Your task to perform on an android device: Open Papago app and share the translation with dbwscratch.test.id10@gmail.com.
Image 0: 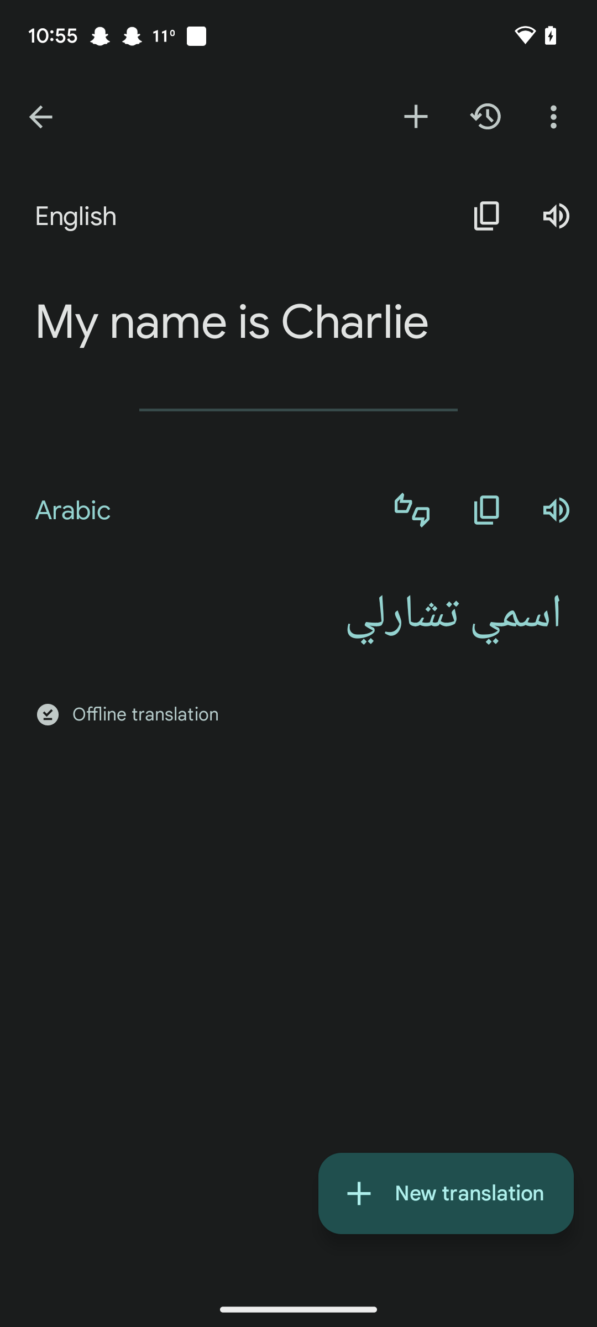
Open Papago app
Step 0: open app "Papago"
Image 1: 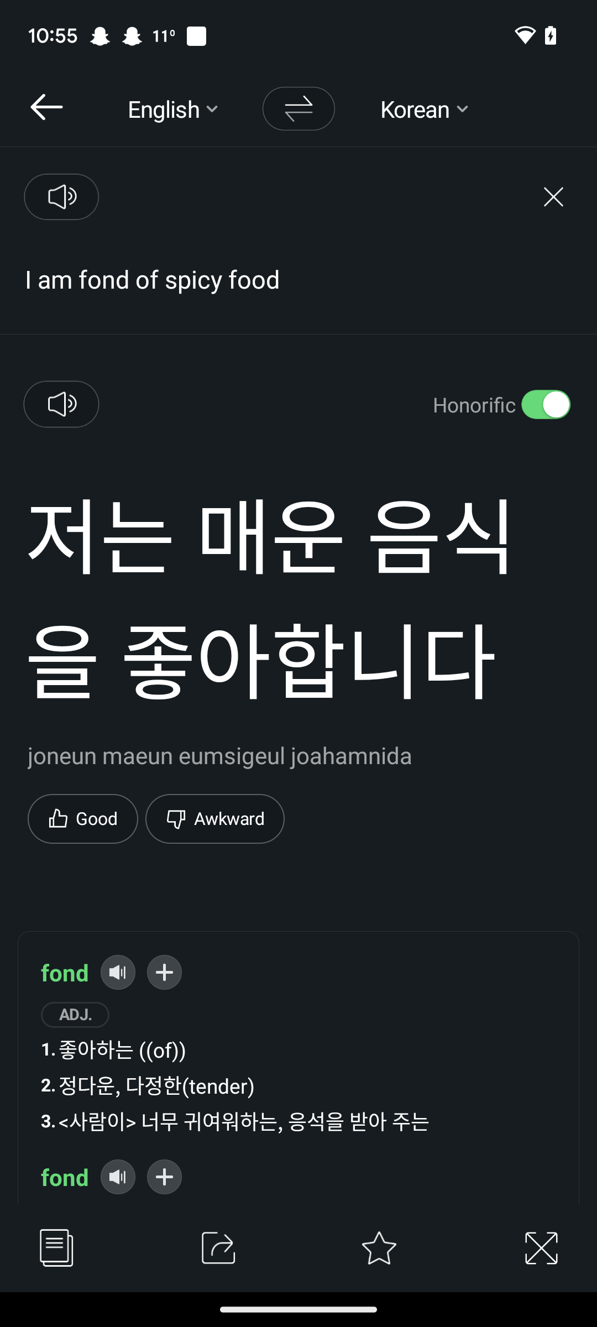
Click on the share icon at the bottom of the screen
Step 1: click (218, 1247)
Image 2: 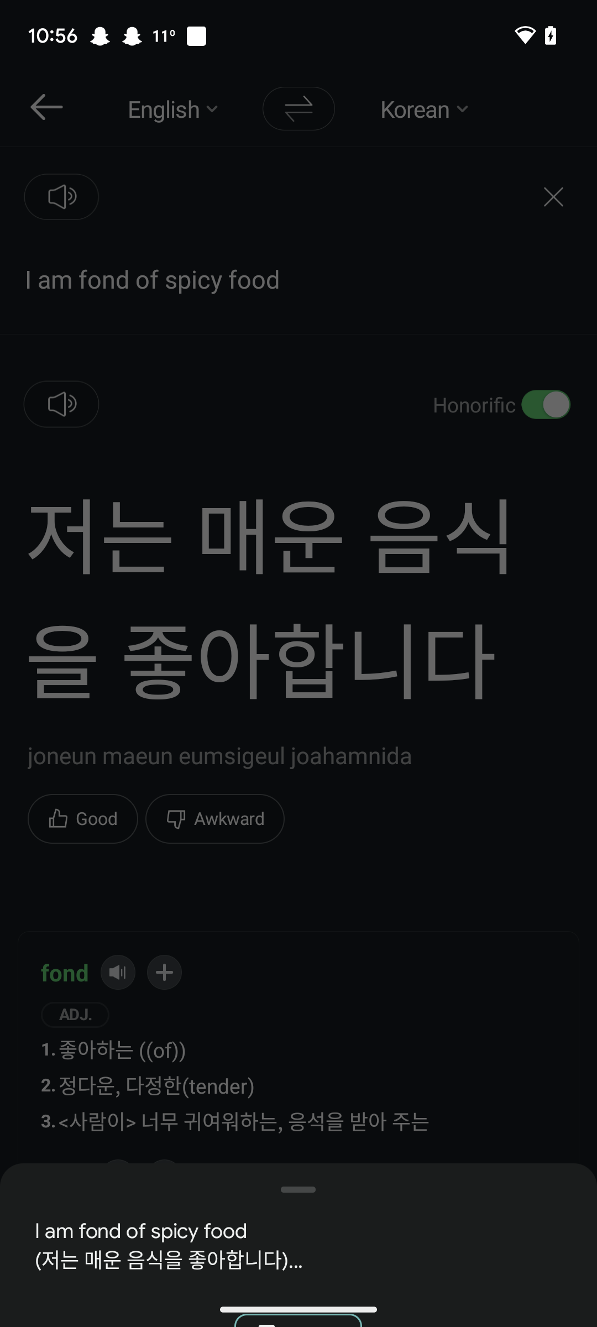
Click on the share icon at the bottom of the screen
Step 2: wait
Image 3: 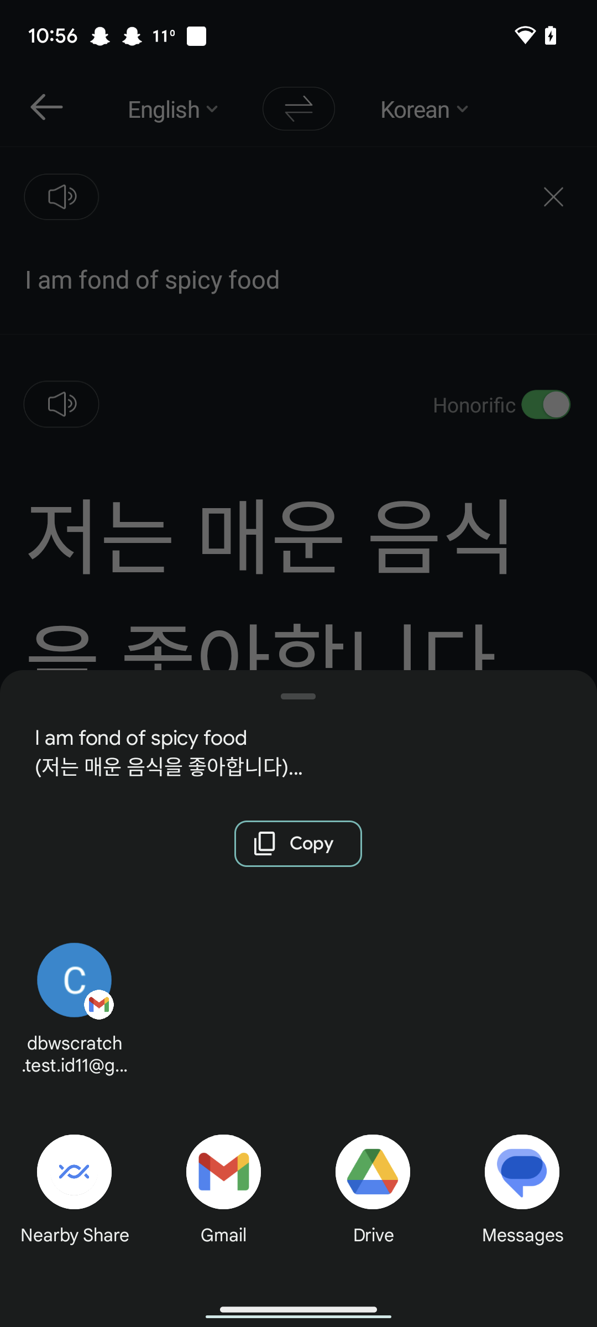
Click on the gmail option
Step 3: click (224, 1194)
Image 4: 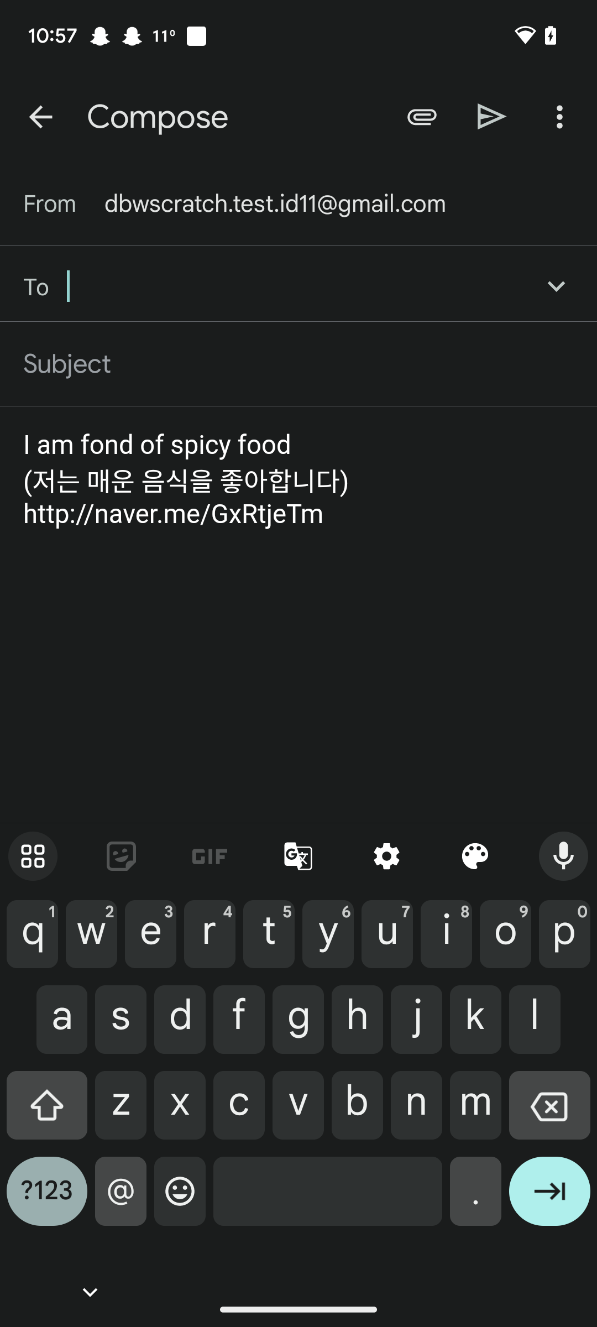
Enter the "to" email id as dbwscratch.test.id10@gmail.com
Step 4: type "dbwscratch.test.id10@gmail.com"
Image 5: 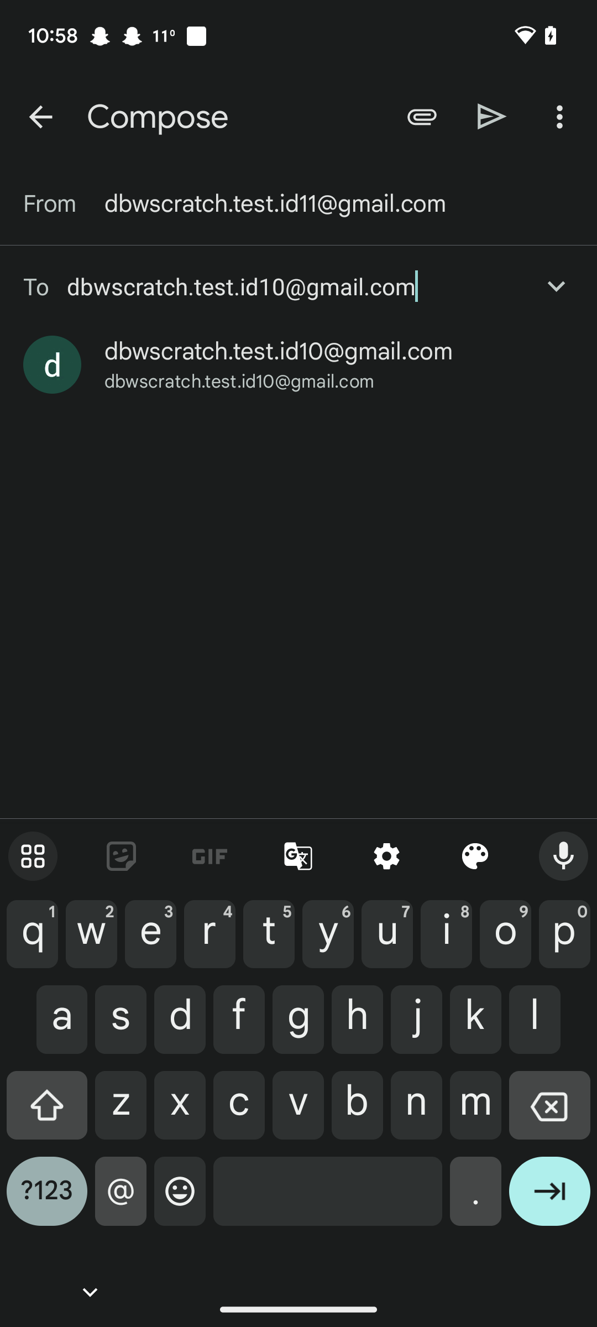
Click on the enter icon on the keyboard
Step 5: click (549, 1200)
Image 6: 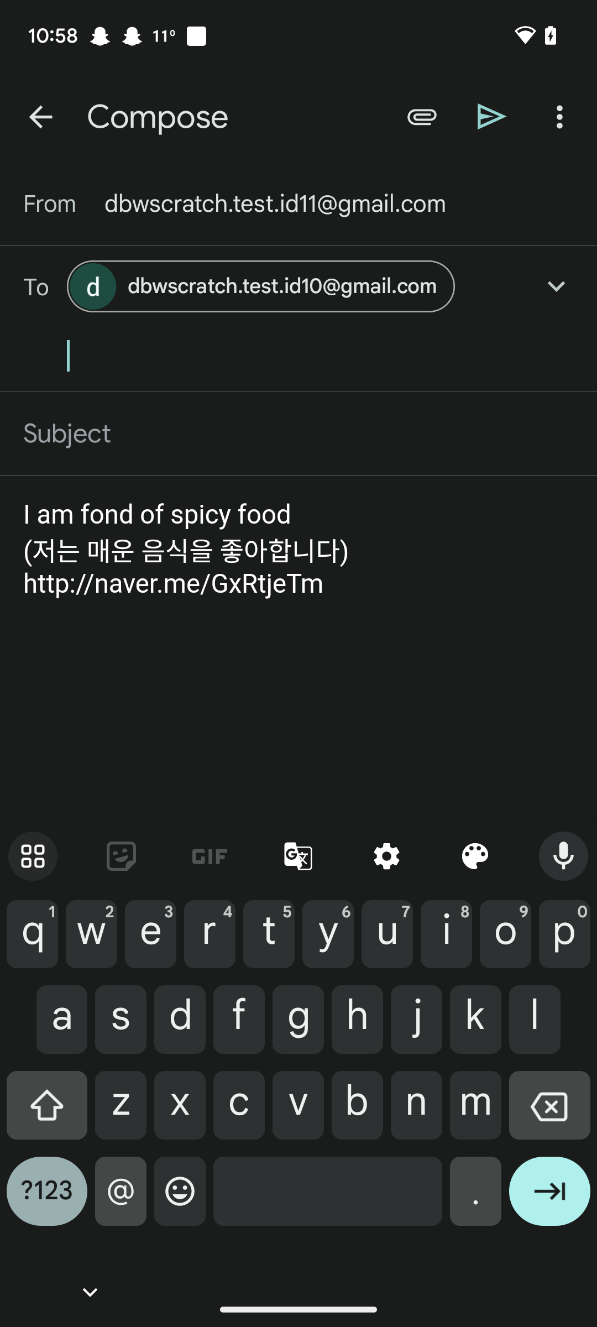
Click on the send icon at the top of the screen
Step 6: click (492, 117)